Your task to perform on an android device: Open the Color app, Create a Circle on a sheet and change the circle size small
Image 1: 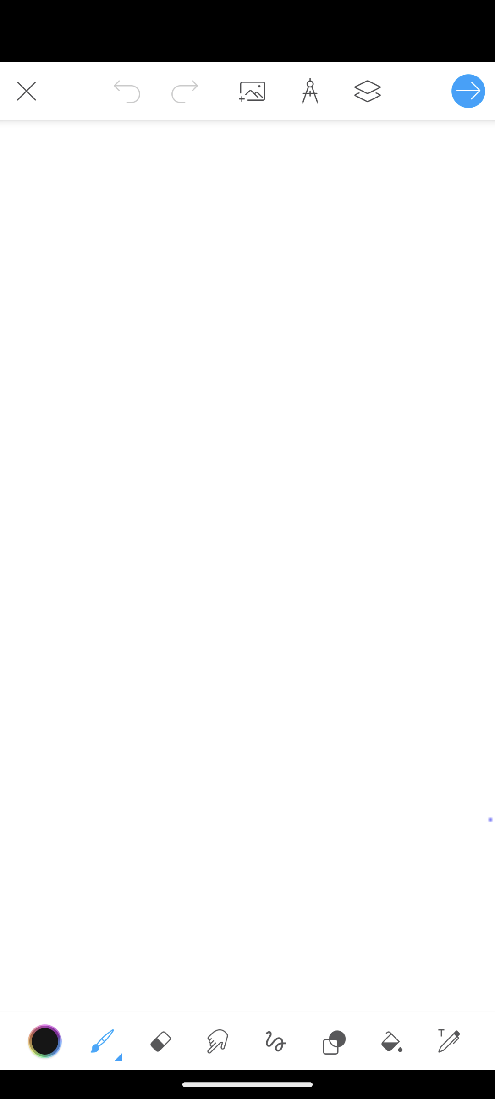
Click on the Shape icon at the bottom of the screen
Step 1: click (333, 1041)
Image 2: 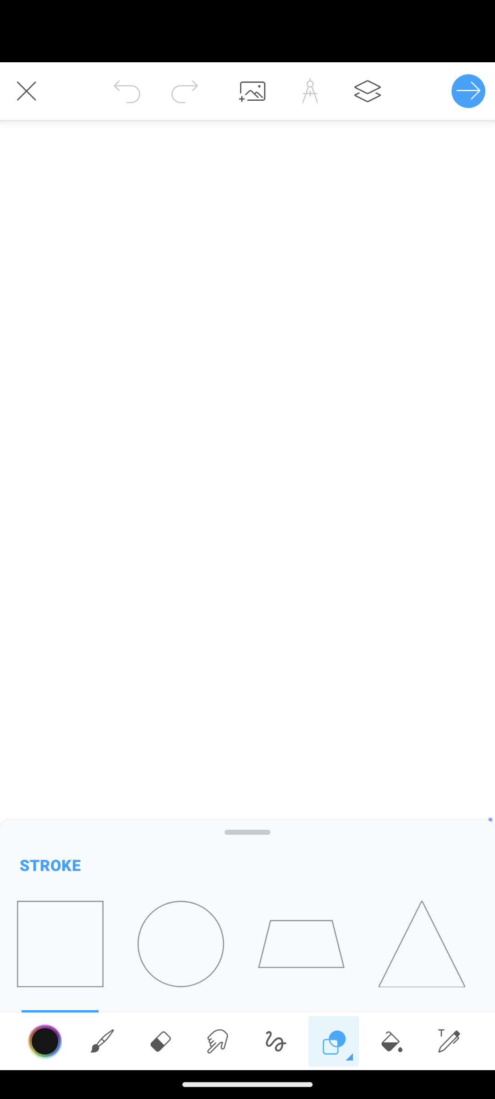
Click on the circle shape
Step 2: click (181, 943)
Image 3: 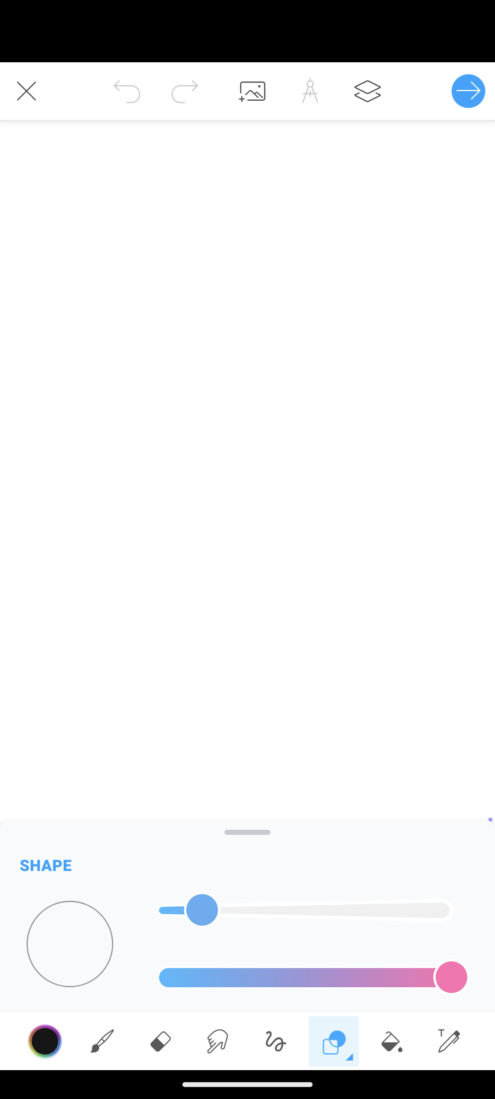
Draw a shape on a sheet
Step 3: scroll left
Image 4: 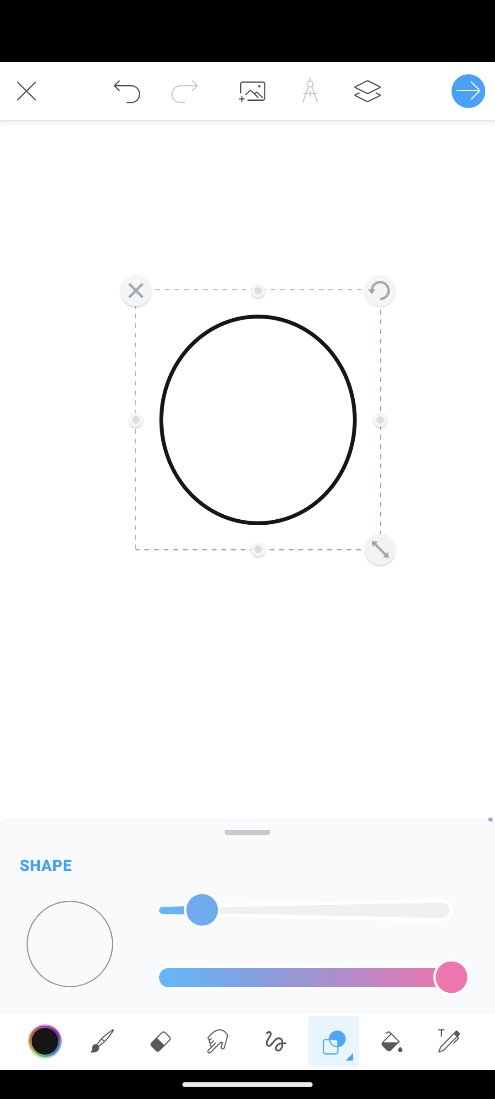
Resize the circle as small
Step 4: scroll right